Your task to perform on an android device: In the Hevy app, I should use the summary to track my progress if I want to keep myself motivated to work out.
Image 0: 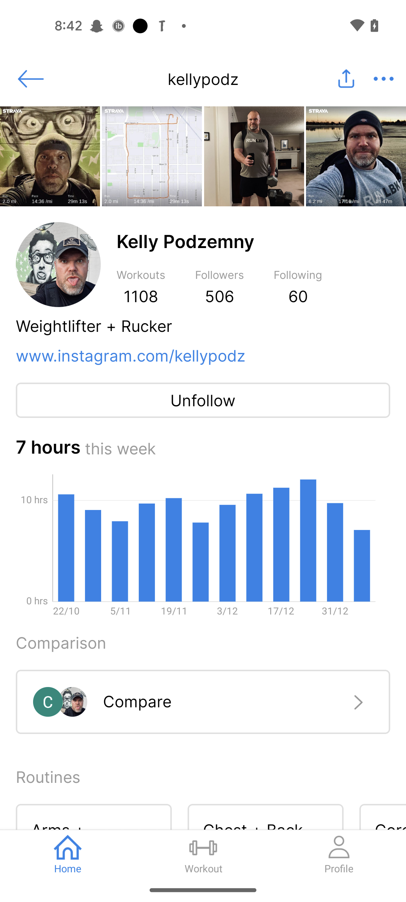
Click on the profile icon
Step 0: click (338, 854)